Your task to perform on an android device: I want to share this ppt to my friend Thomas at Thomas@gmail.com
Image 0: 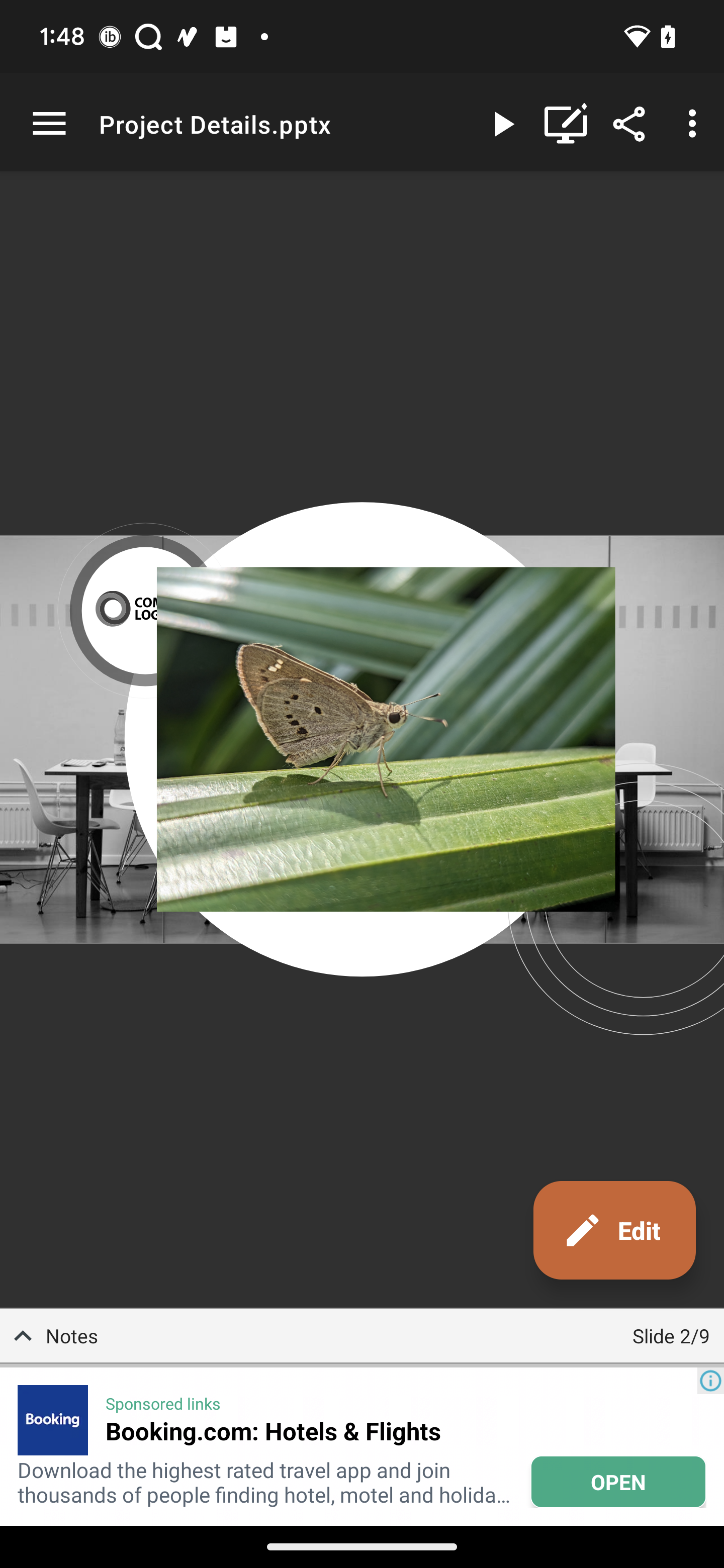
Click on the share icon
Step 0: click (623, 124)
Image 1: 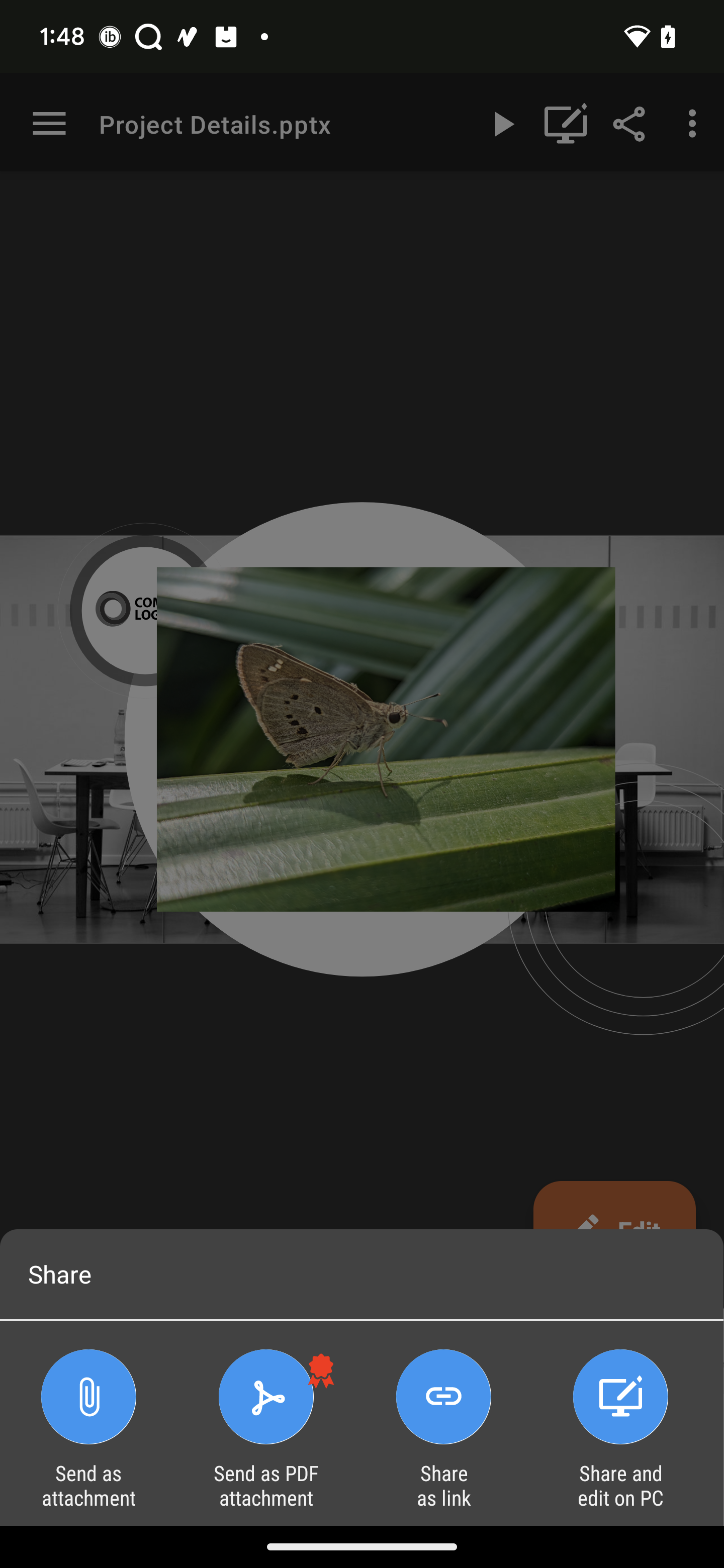
Click on the Send as attachment
Step 1: click (105, 1424)
Image 2: 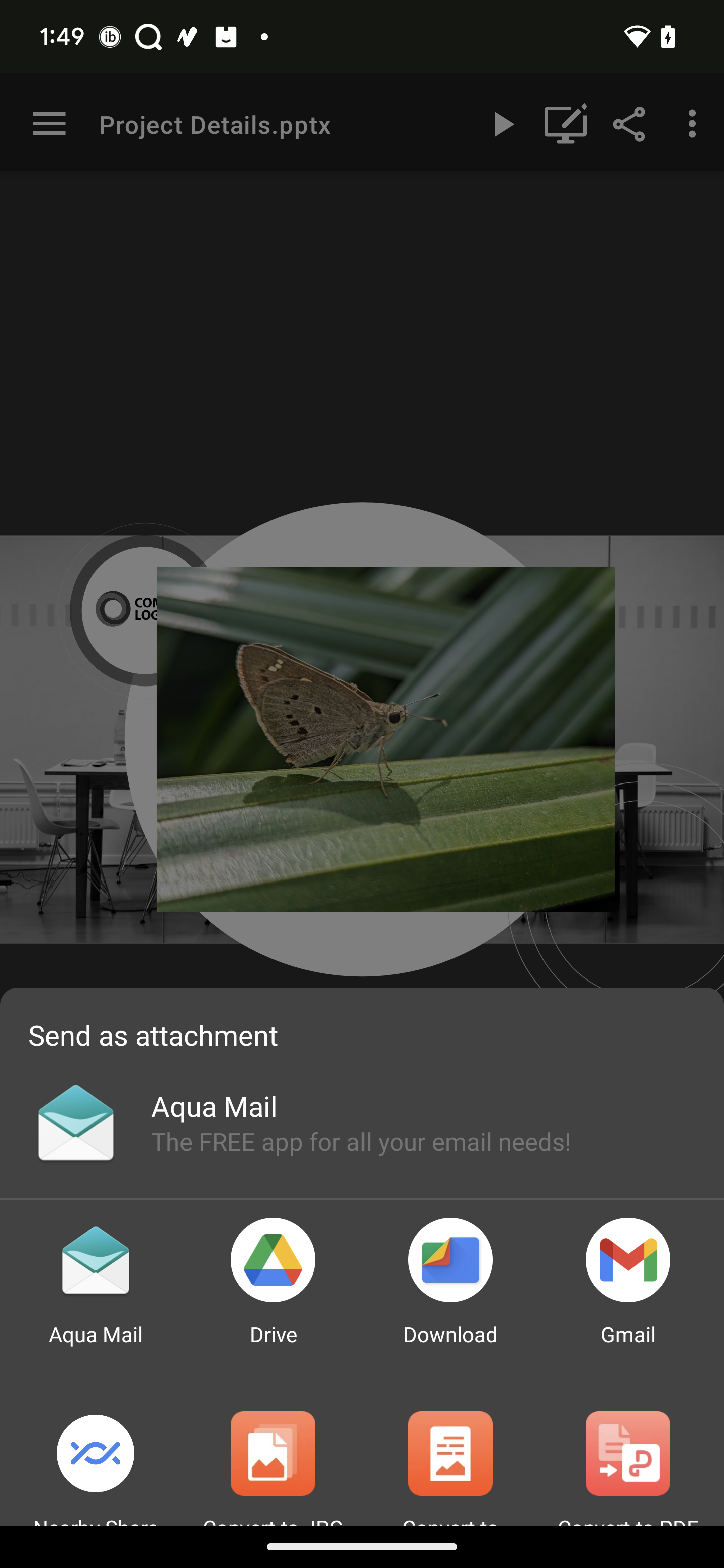
Click on the Gmail option
Step 2: click (641, 1254)
Image 3: 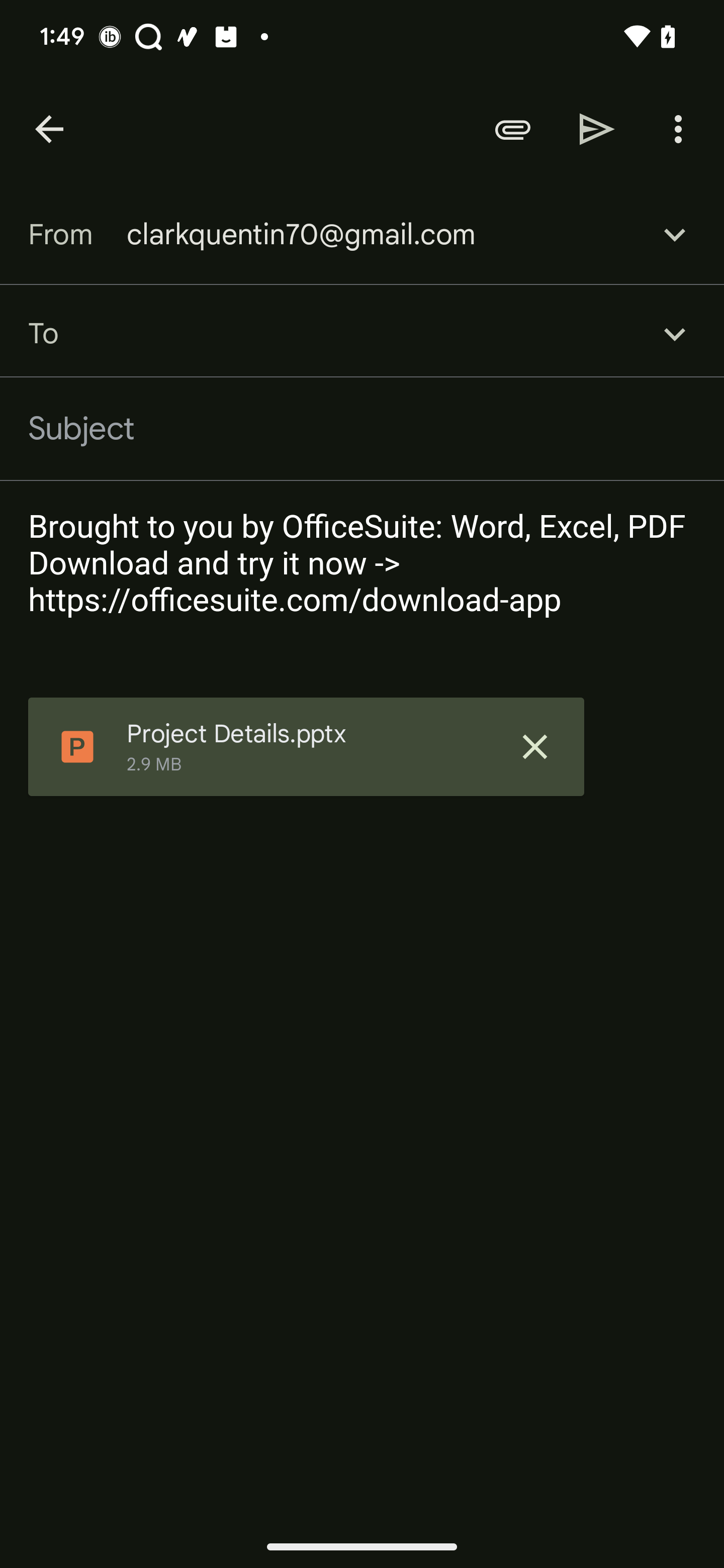
Type Thomas123@gmail.com at the recipient tab
Step 3: type "Thomas123@gmail.com"
Image 4: 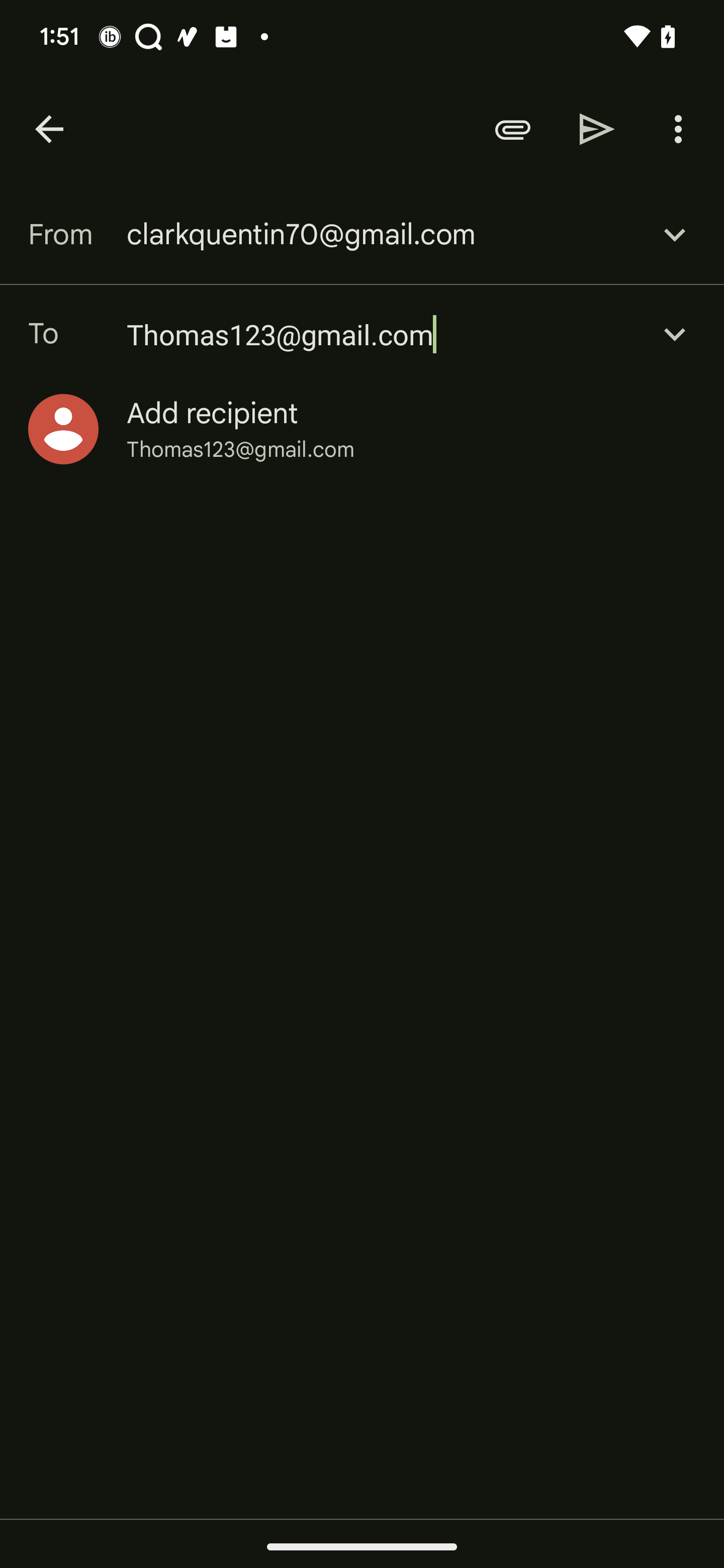
Click on the send icon
Step 4: click (597, 129)